Your task to perform on an android device: Open the Outlook App, Edit an event titled as Training Meeting on August 9, 2023, from 2:30 p.m. to 4:30 p.m. for the Loco Project Meeting with Tarinee and QAs at location Plot No 90 A, Road No 31, Jubilee Hills, Hyderabad - 500033 (Phase No 1)
Image 0: 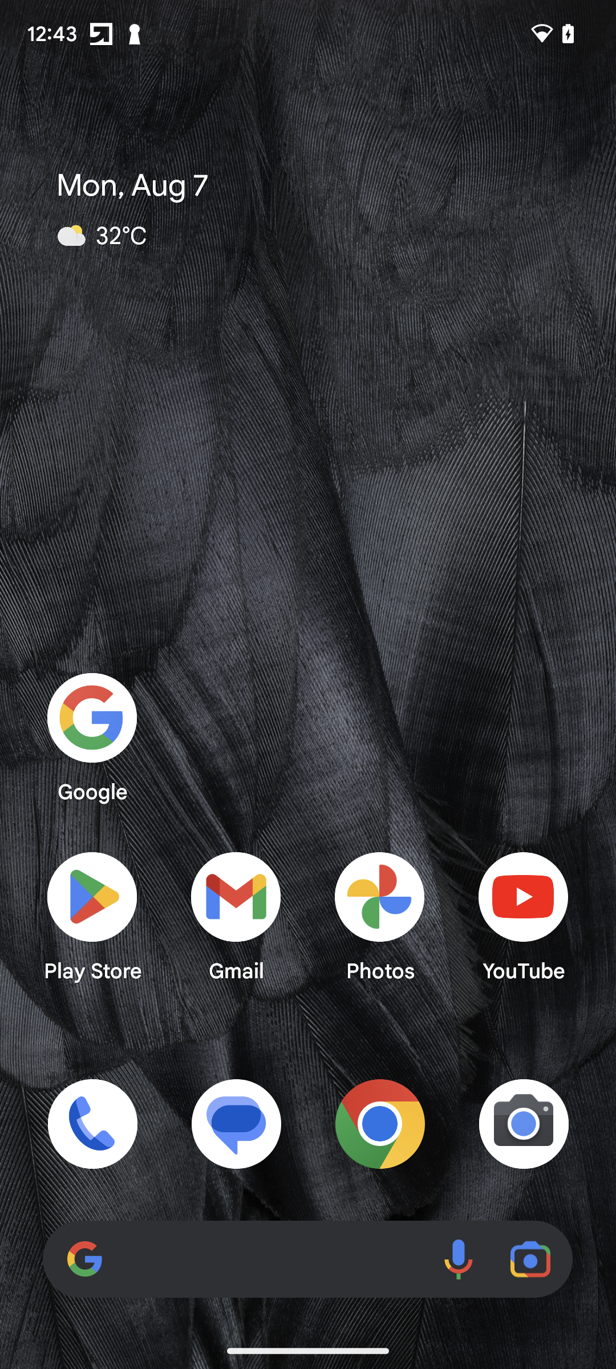
Open the Outlook App
Step 0: open app "Outlook"
Image 1: 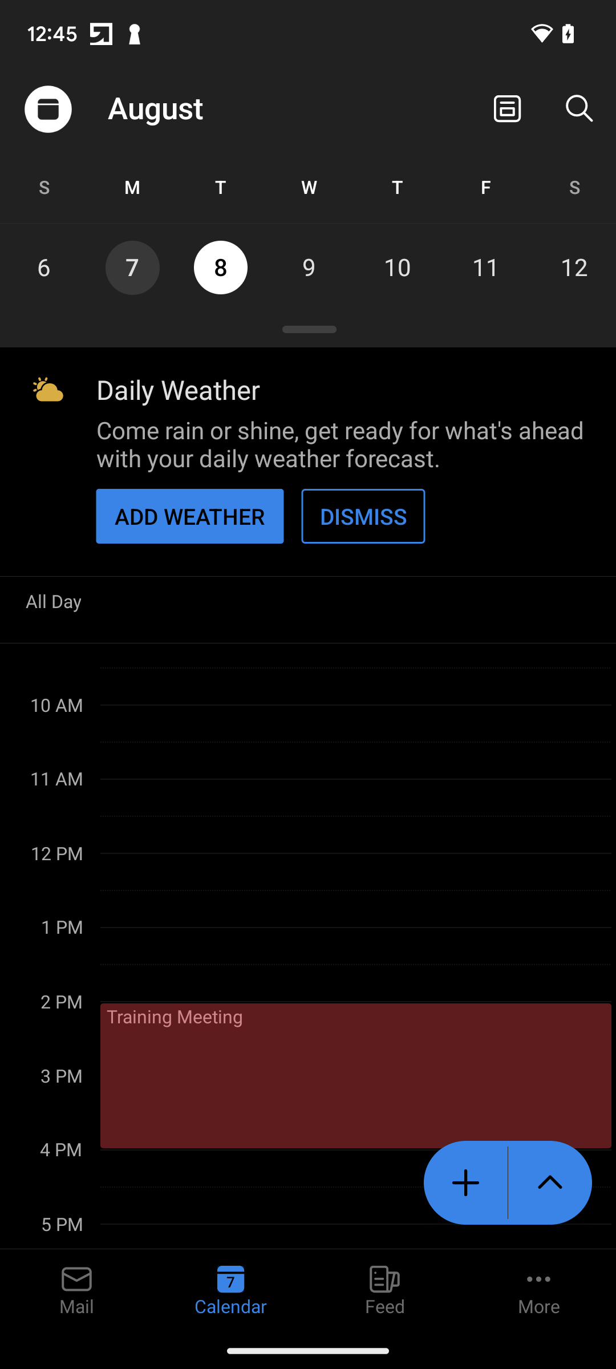
Click on the Training Meeting Event 
Step 1: click (355, 1075)
Image 2: 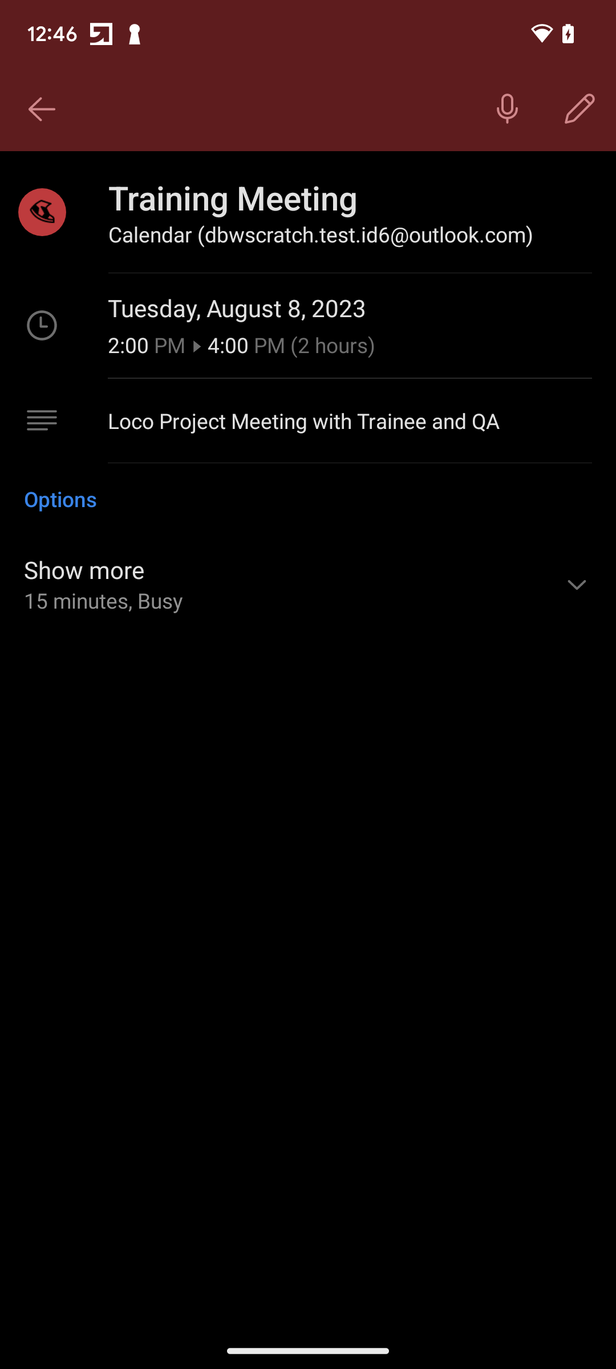
Click on the Edit Button in the Top right corner of the screen 
Step 2: click (579, 109)
Image 3: 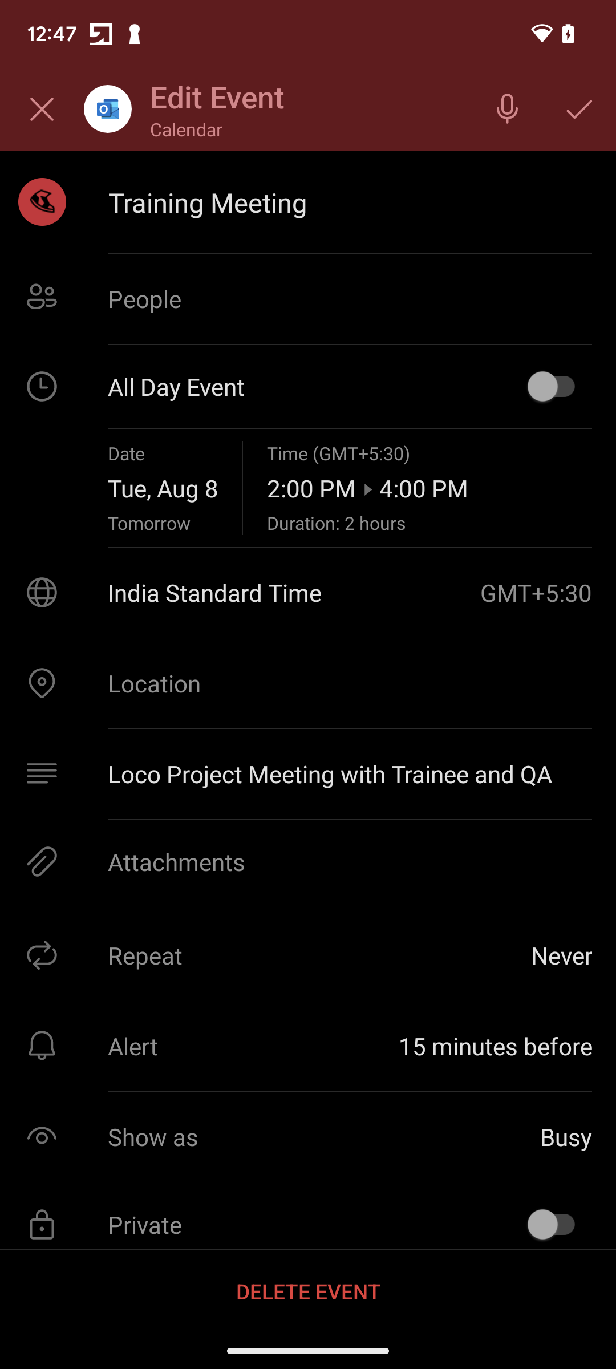
Click on the Date Section to change the Date on August 9, 2023
Step 3: click (163, 488)
Image 4: 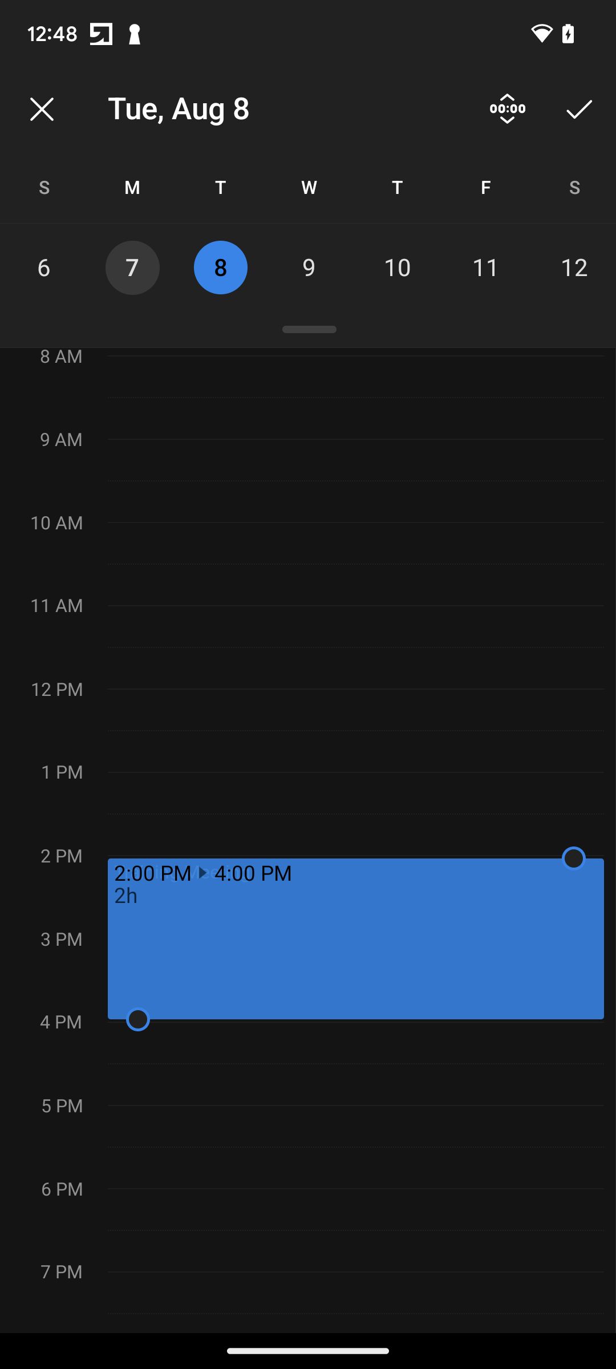
Click on the Date on August 9, 2023
Step 4: click (309, 267)
Image 5: 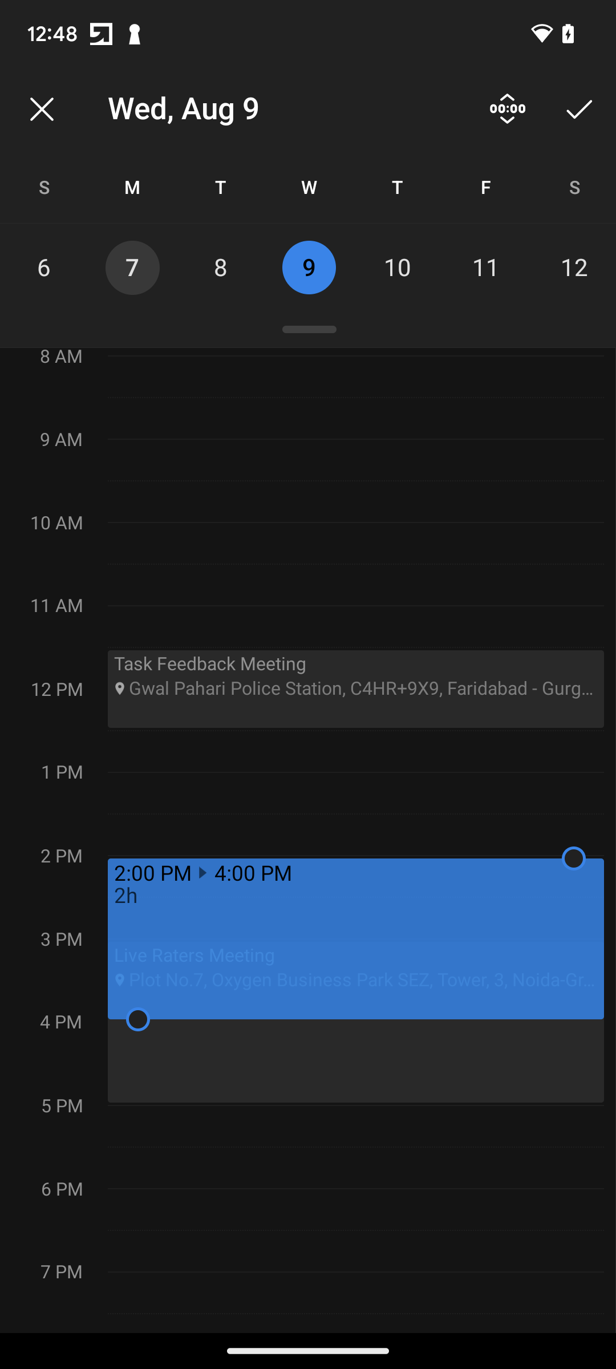
Swipe down the time to change the Time to 2:30 pm 
Step 5: scroll up
Image 6: 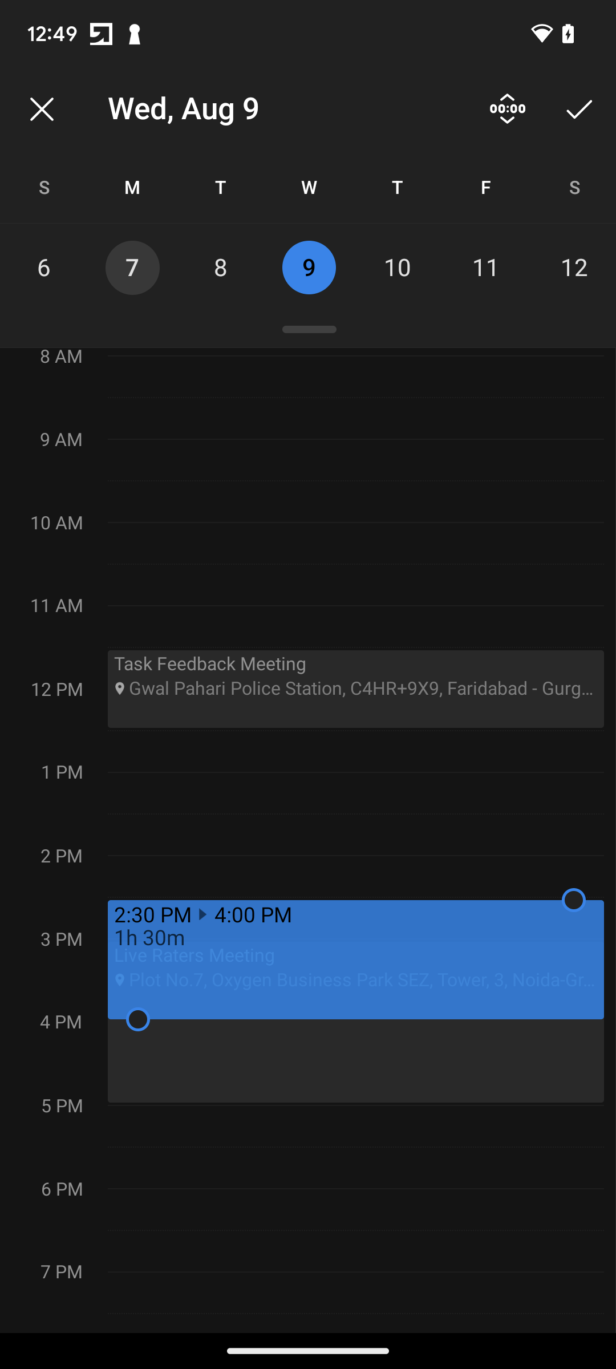
Swipe Down the time to 4:30 pm 
Step 6: scroll up
Image 7: 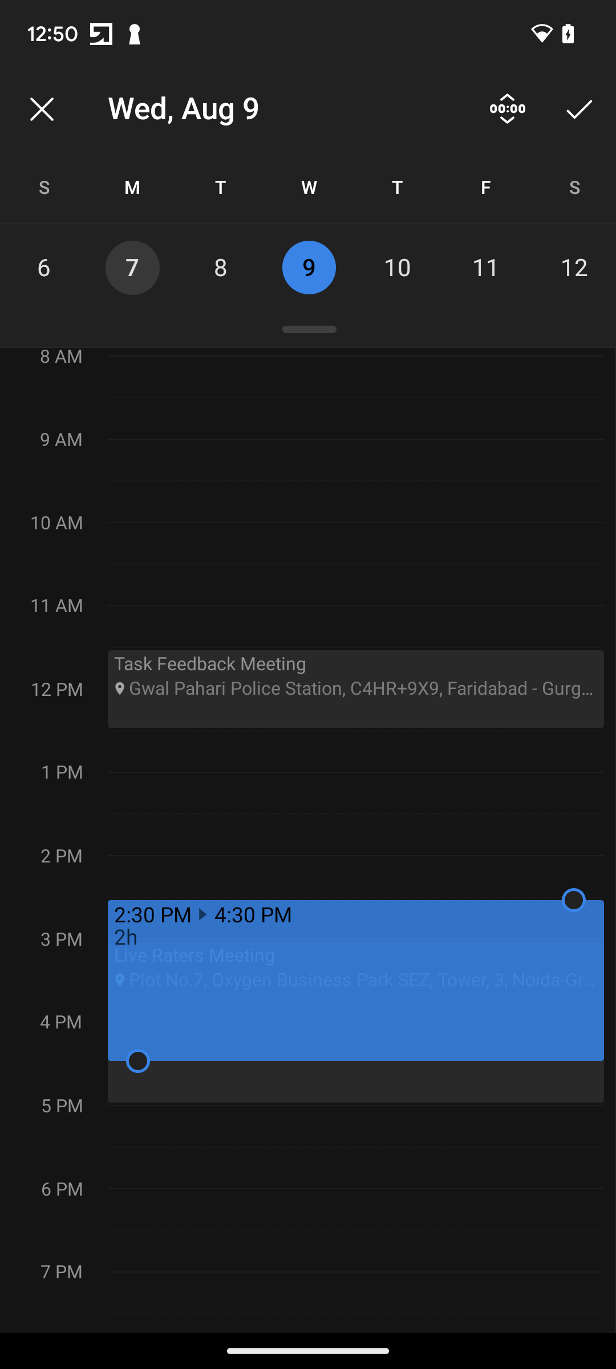
Click on the Right Button 
Step 7: click (579, 109)
Image 8: 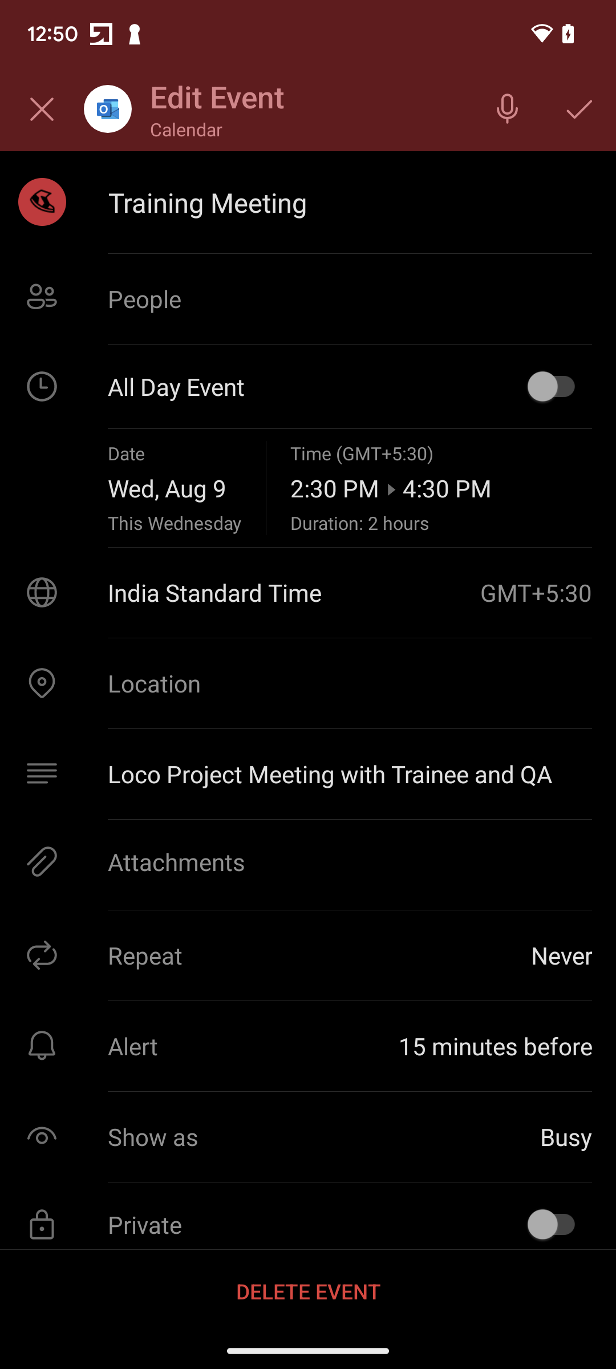
Click on the Location Section 
Step 8: click (308, 683)
Image 9: 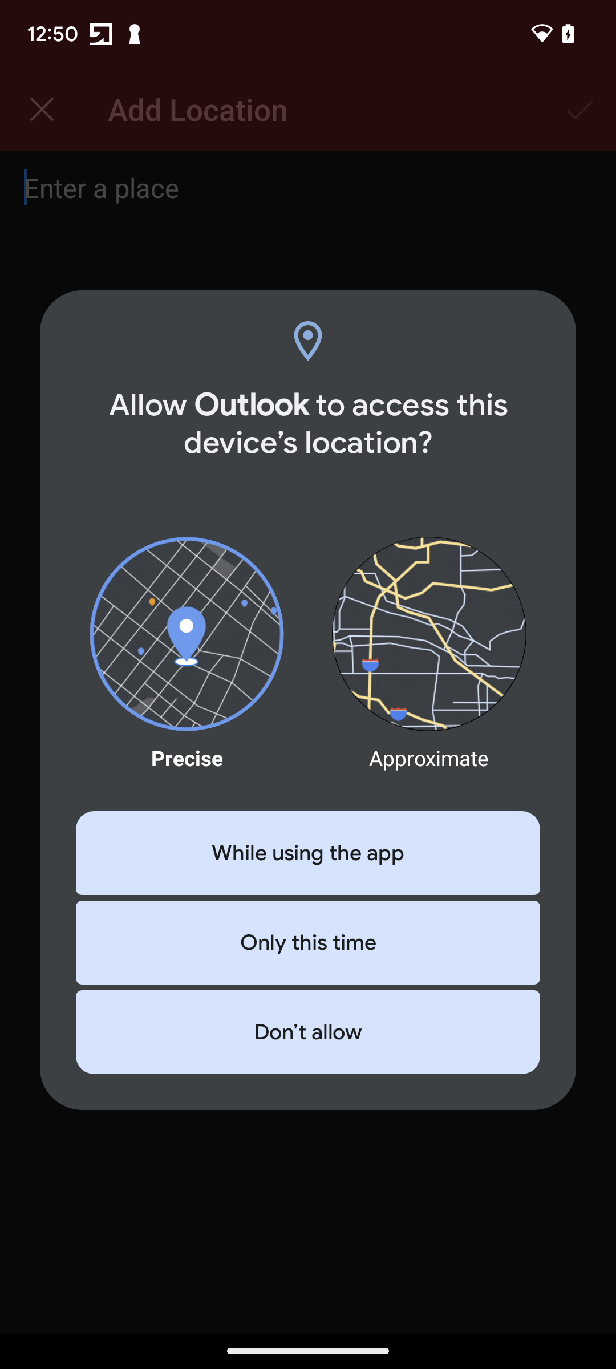
Select the Option While using this app
Step 9: click (308, 853)
Image 10: 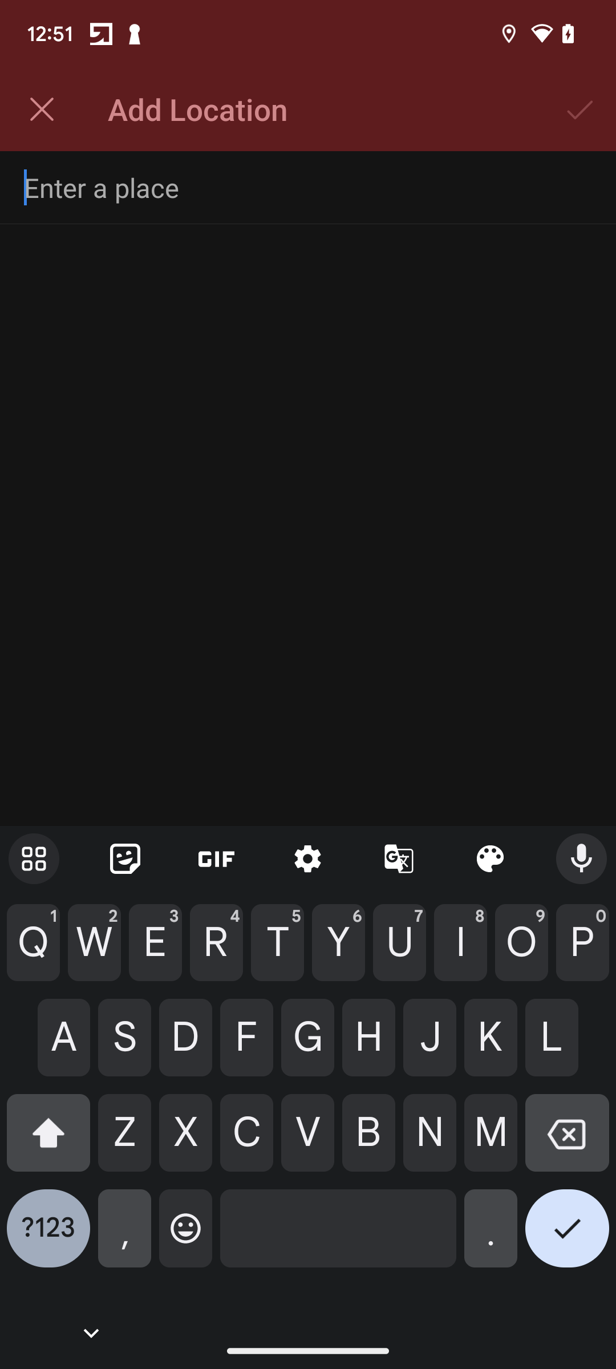
Enter the location as Plot No 90 A, Road No 31, Jubilee Hills, Hyderabad - 500033 (Phase No 1)
Step 10: type "Plot No 90 A, Road No 31, Jubilee Hills, Hyderabad - 500033 (Phase No 1)"
Image 11: 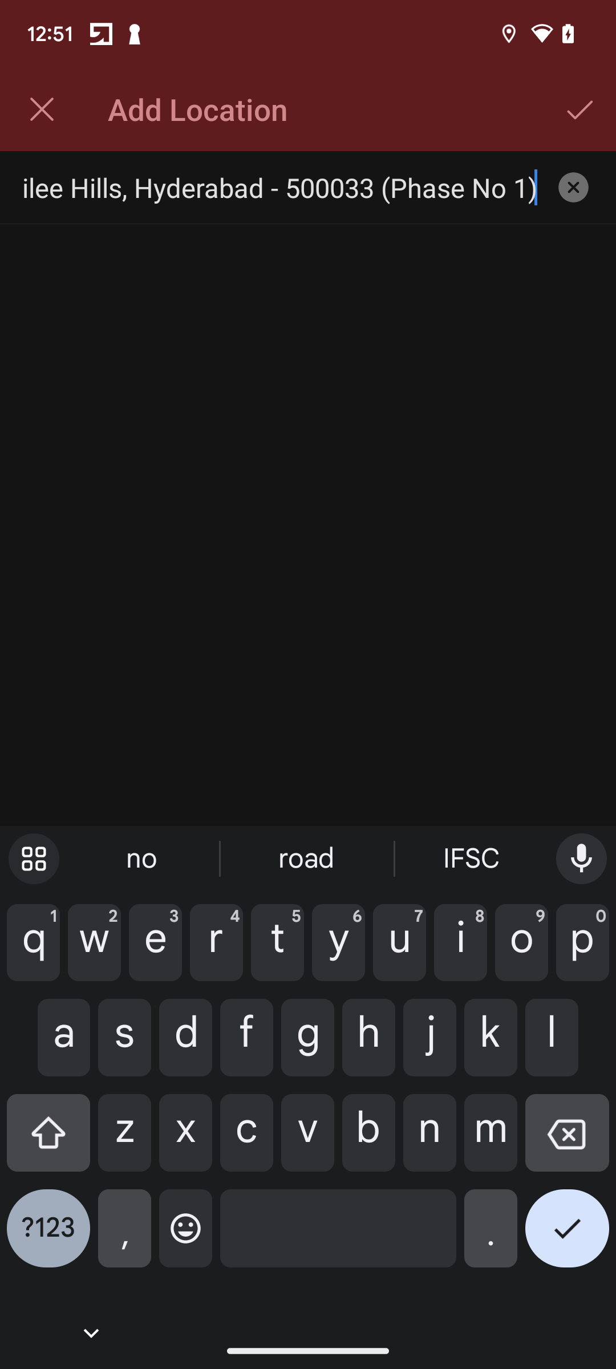
Click on the Right Button in the top right corner 
Step 11: click (580, 109)
Image 12: 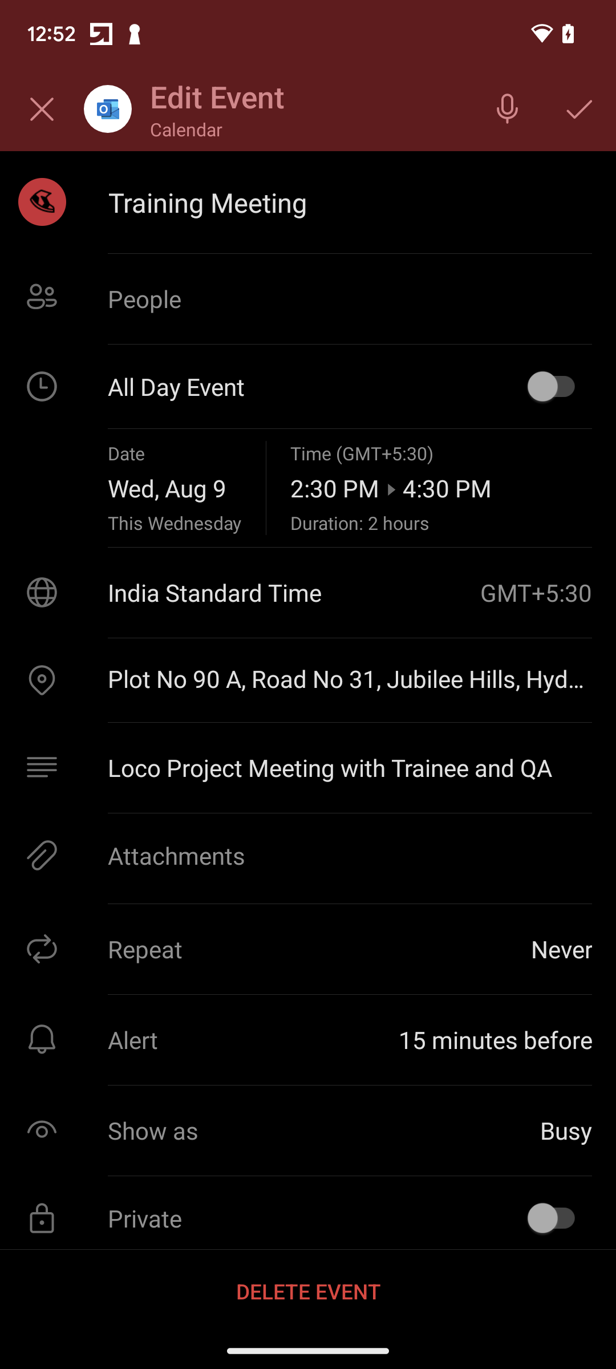
Click on the Right Button 
Step 12: click (579, 109)